Your task to perform on an android device: In the Calm app , start a meditation while listening to Start Here Audio by Jeff Warren .
Image 0: 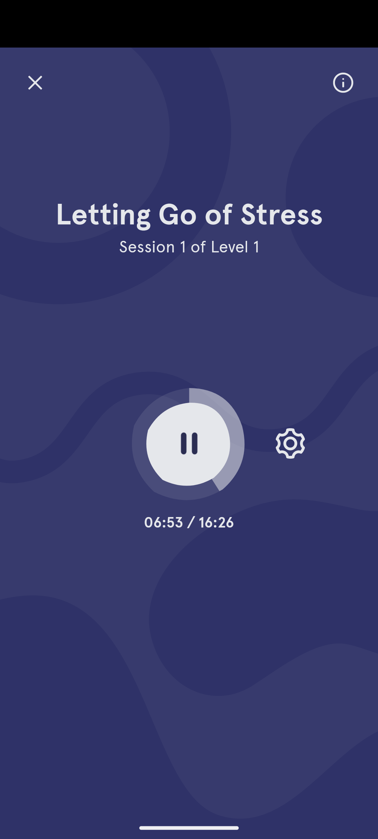
Open the Calm app
Step 0: open app "Calm"
Image 1: 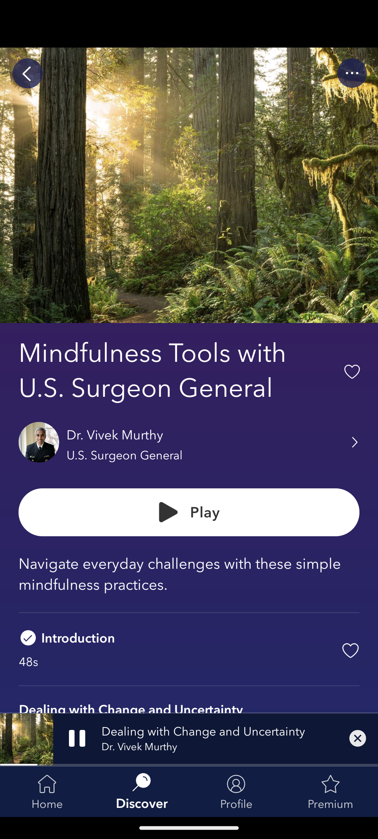
Get back to the previous page of the app
Step 1: press back button
Image 2: 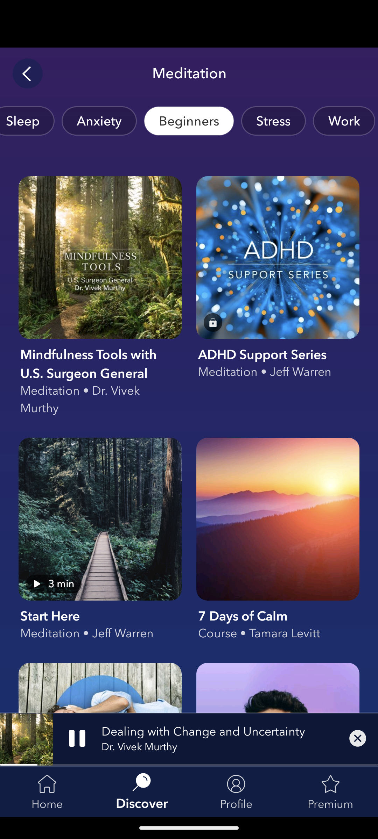
Start your meditation with Start Here with Jeff Warren
Step 2: click (189, 531)